Your task to perform on an android device: I want a property with 1 bed and 1 bathroom with a budget of 120000 AED to 360000 AED. So view the property details from every aspect, like the services available and the conditions of the property, in the Property Finder app.
Image 0: 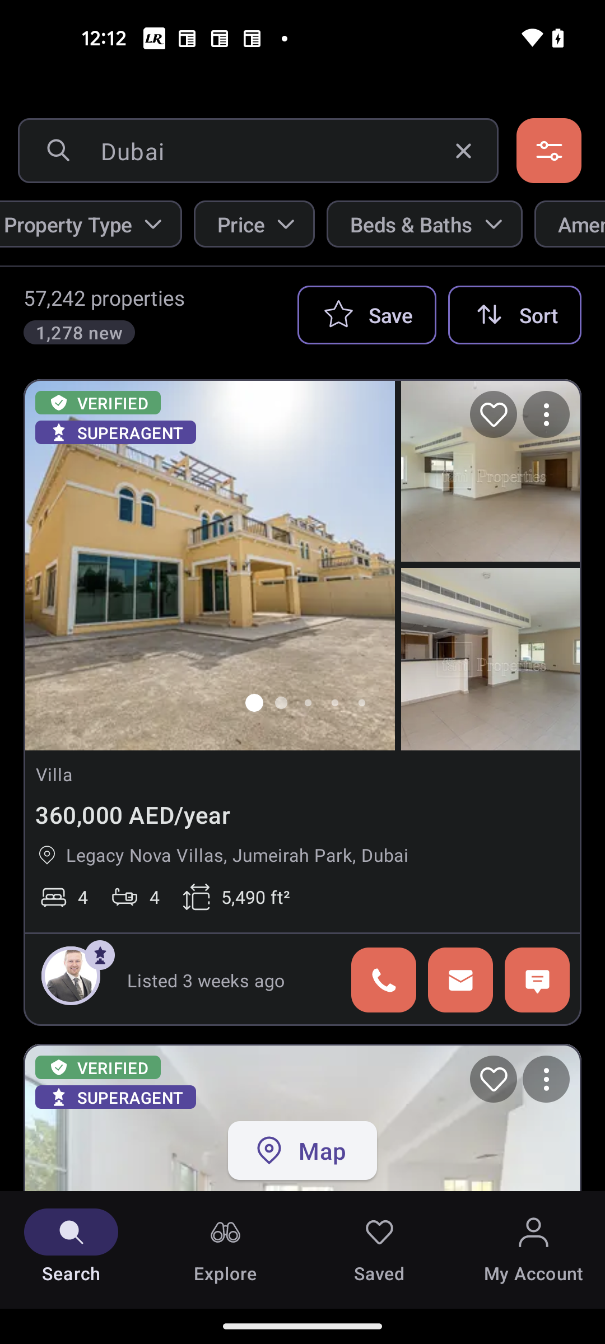
Click on the price section
Step 0: click (269, 223)
Image 1: 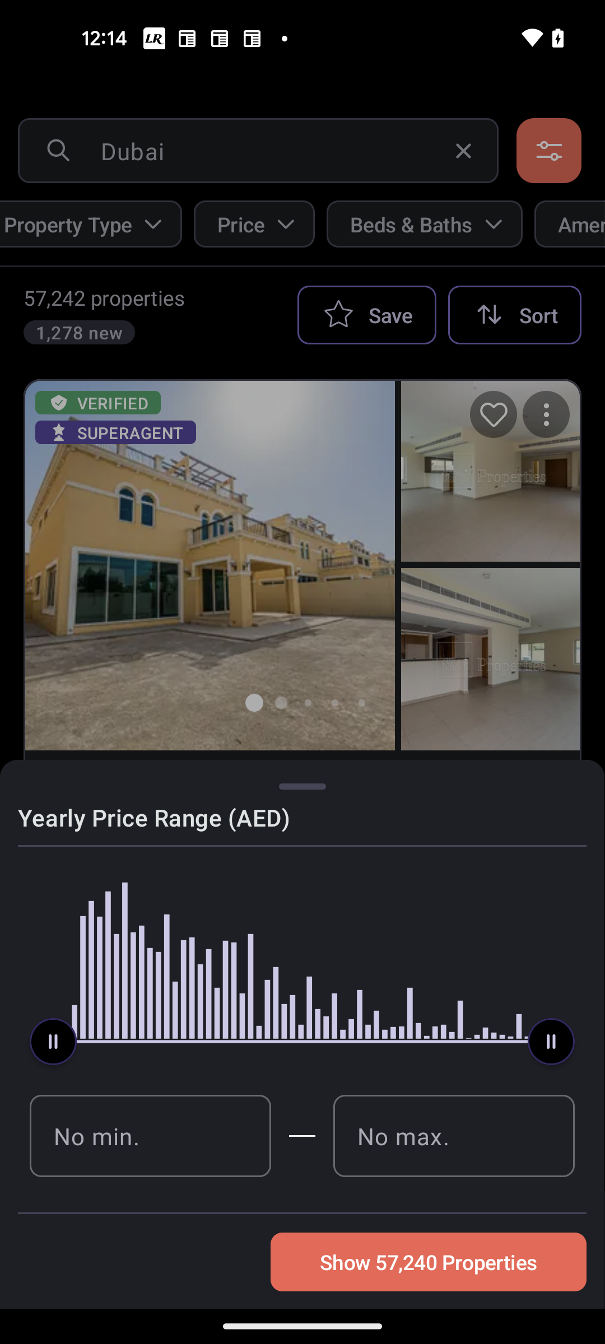
Click on the No min. box
Step 1: click (96, 1136)
Image 2: 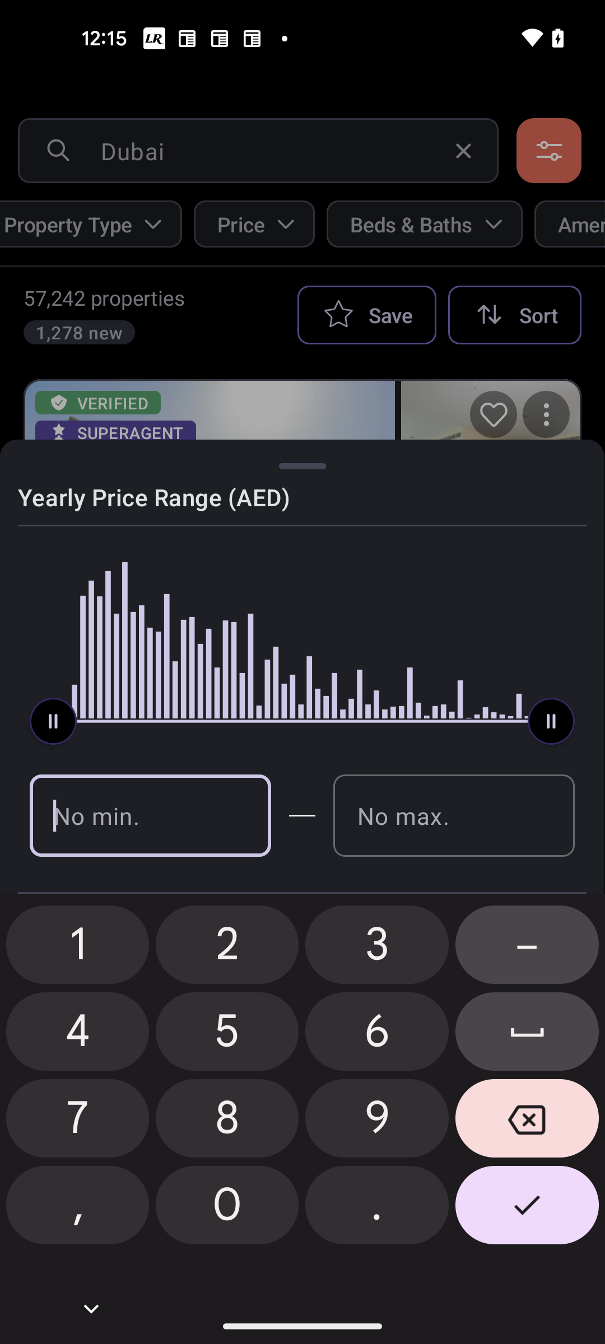
Type 120000
Step 2: type "120000"
Image 3: 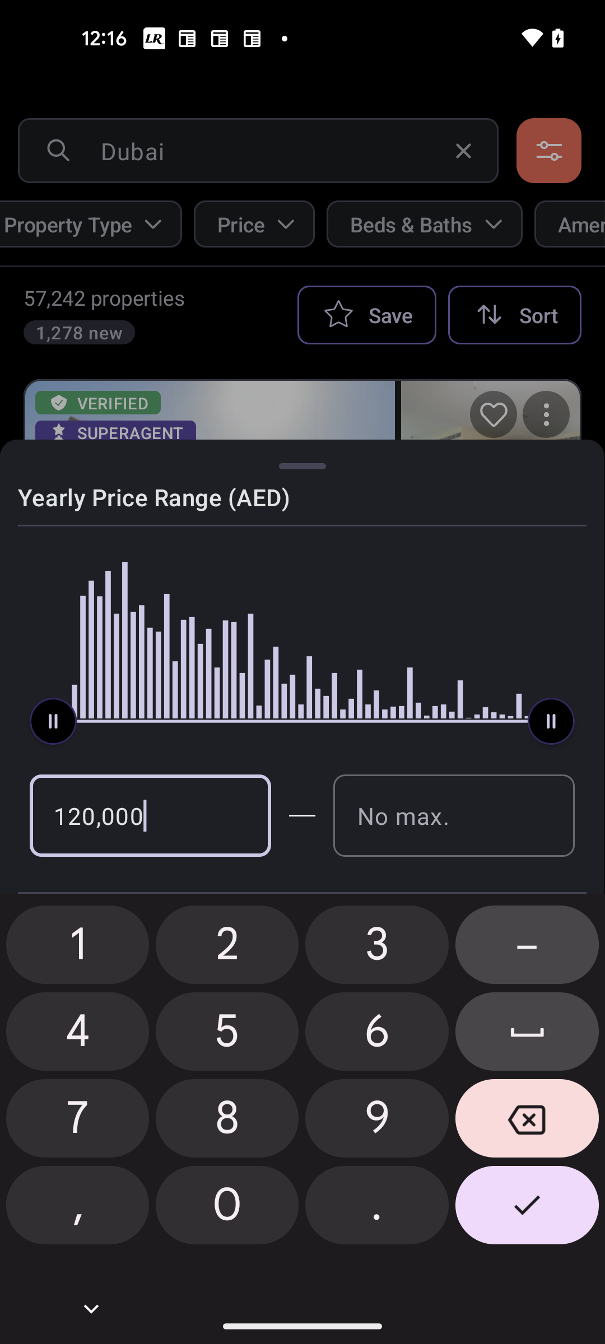
Click on the No max. box
Step 3: click (403, 815)
Image 4: 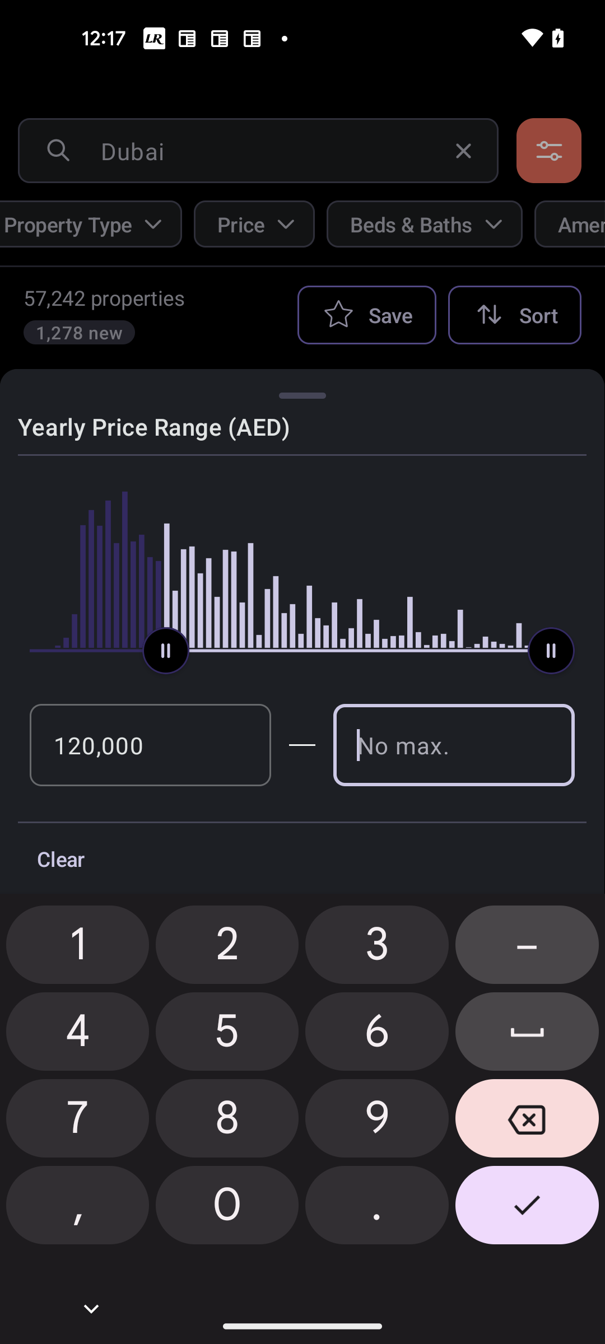
Type 360000
Step 4: type "360000"
Image 5: 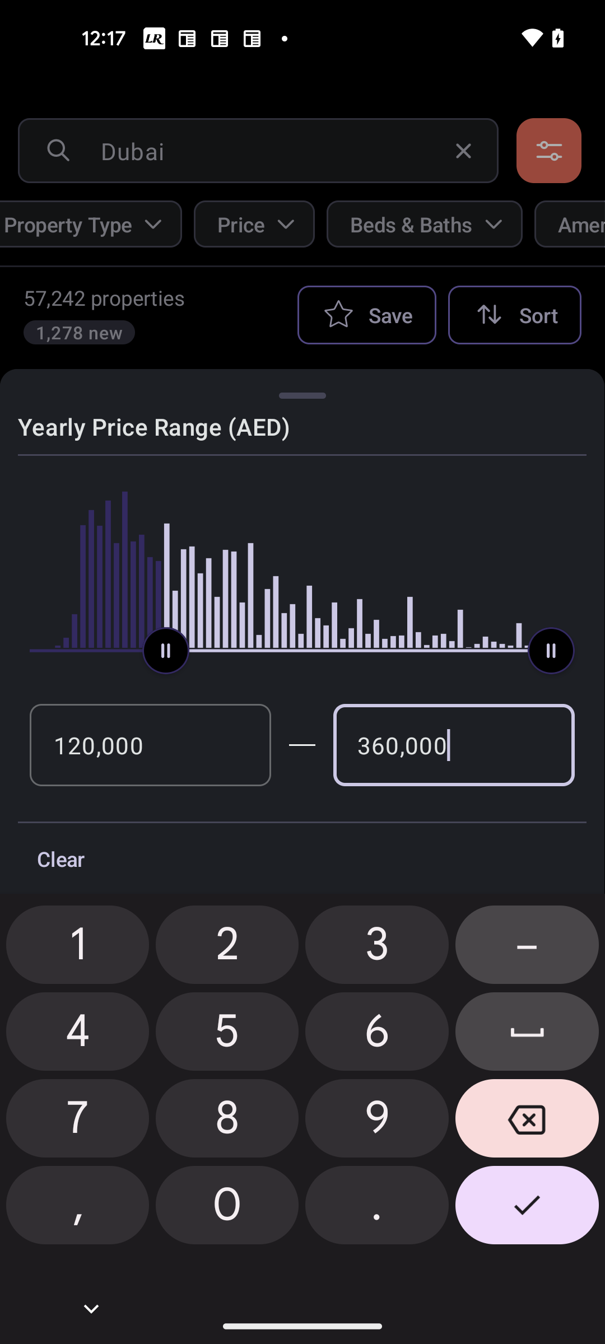
Click on the tick icon at the bottom right corner of the screen
Step 5: click (527, 1209)
Image 6: 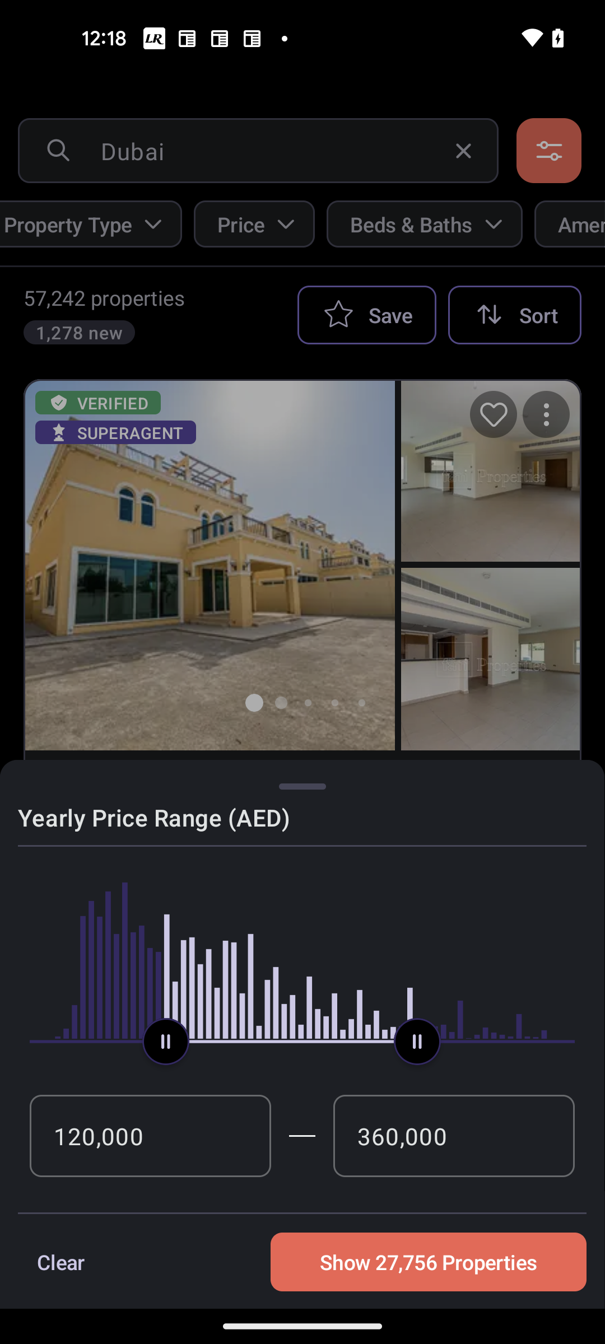
Click on the Show 27,756 properties
Step 6: click (429, 1262)
Image 7: 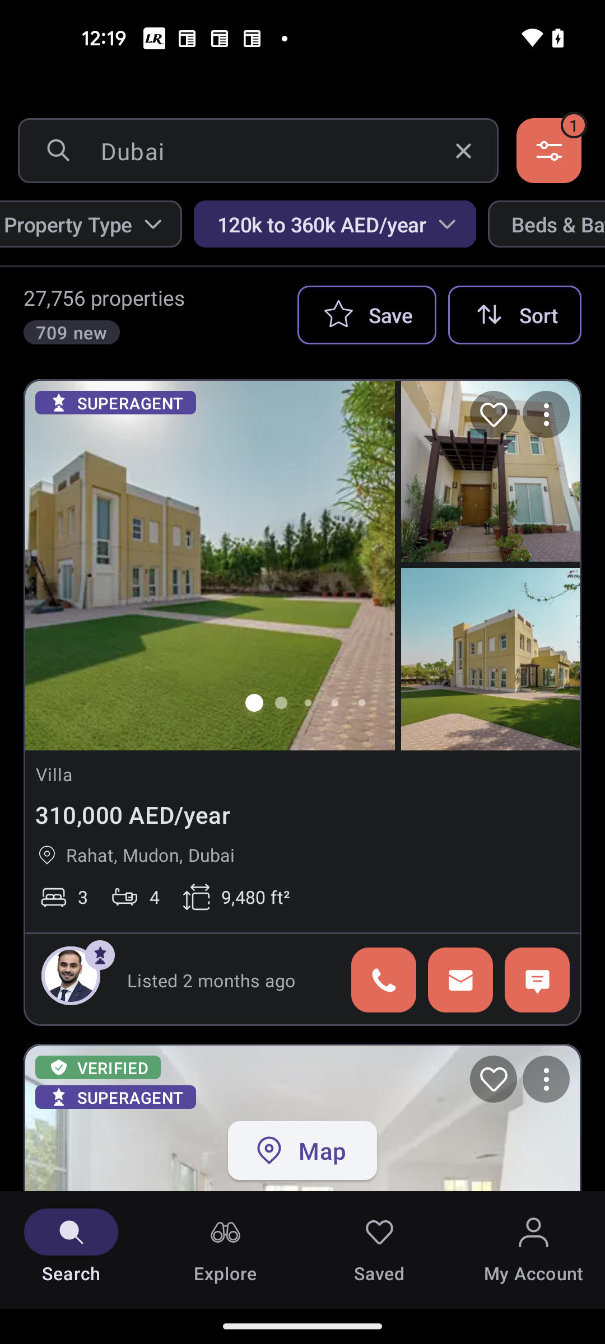
Click on the beds & Baths section
Step 7: click (558, 224)
Image 8: 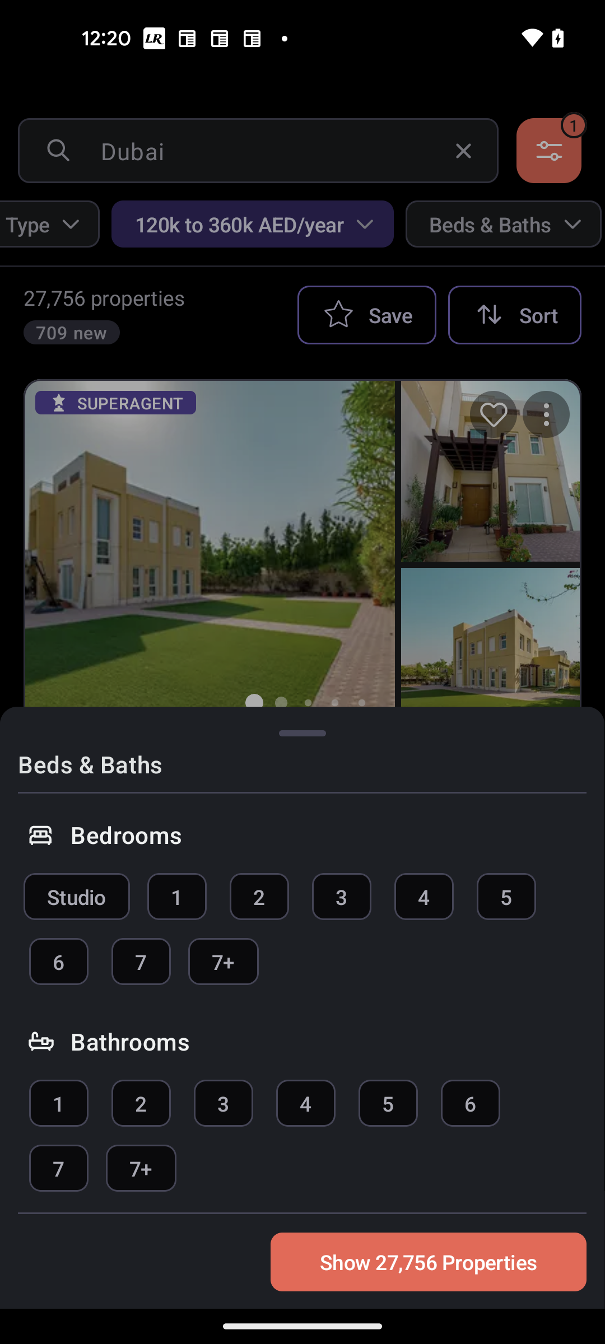
Select 1 bedrooms
Step 8: click (178, 896)
Image 9: 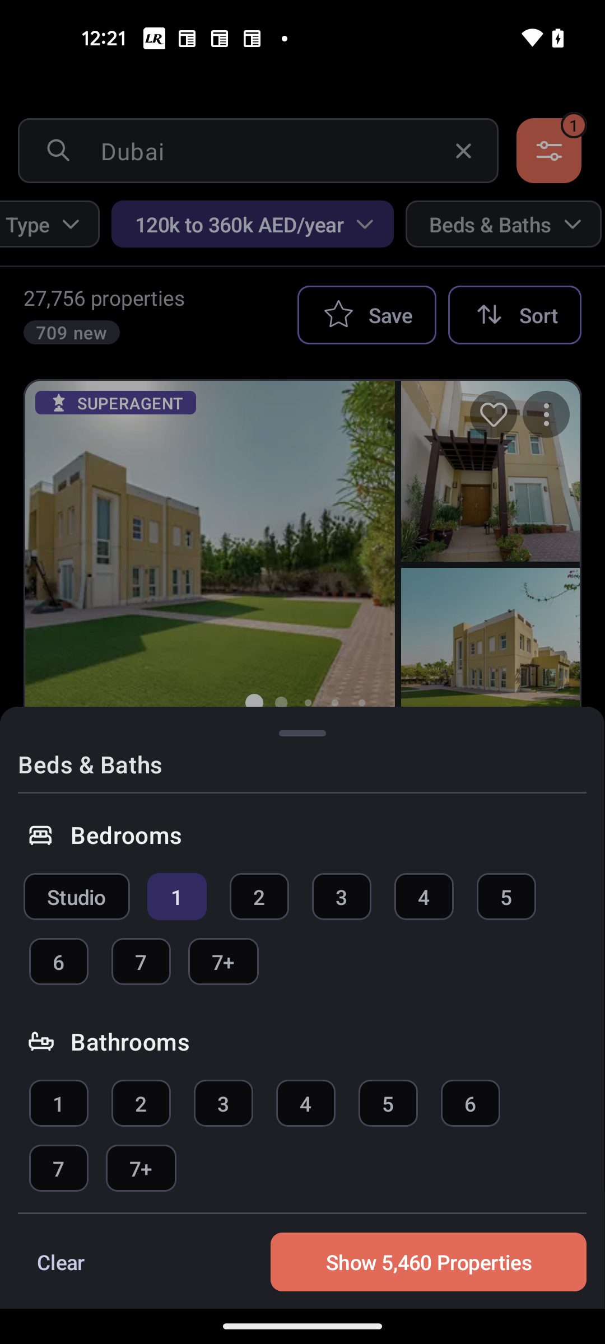
Select 1 Bathrooms
Step 9: click (59, 1103)
Image 10: 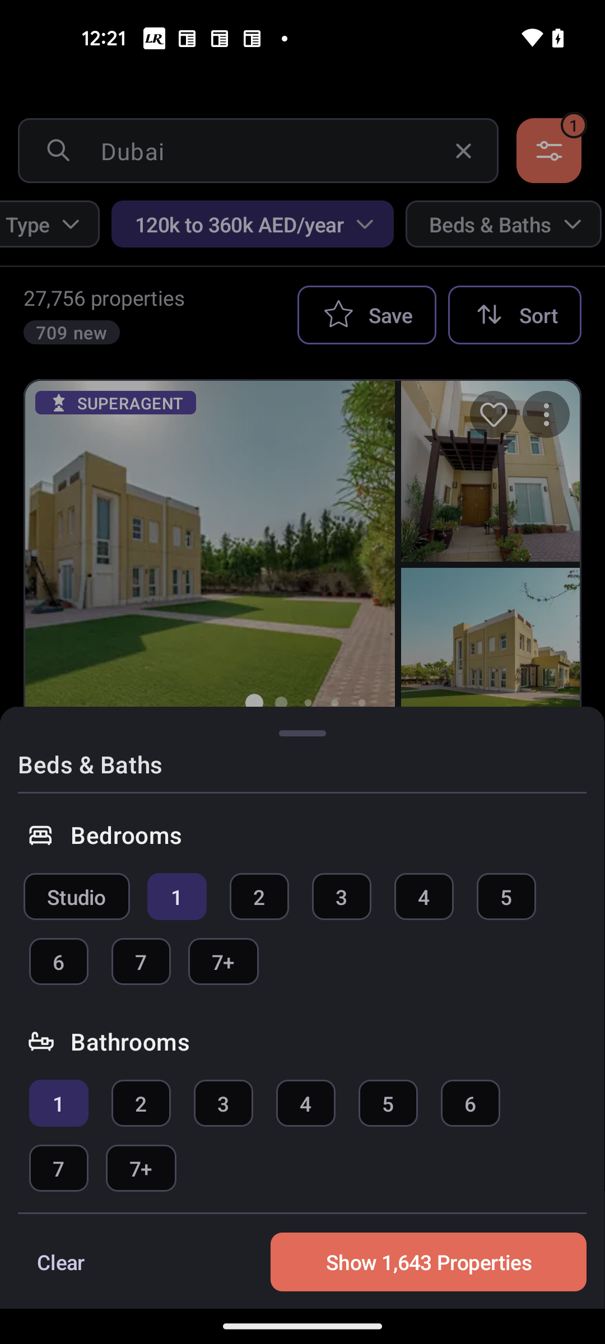
Click on the Show 1,643 Properties
Step 10: click (429, 1262)
Image 11: 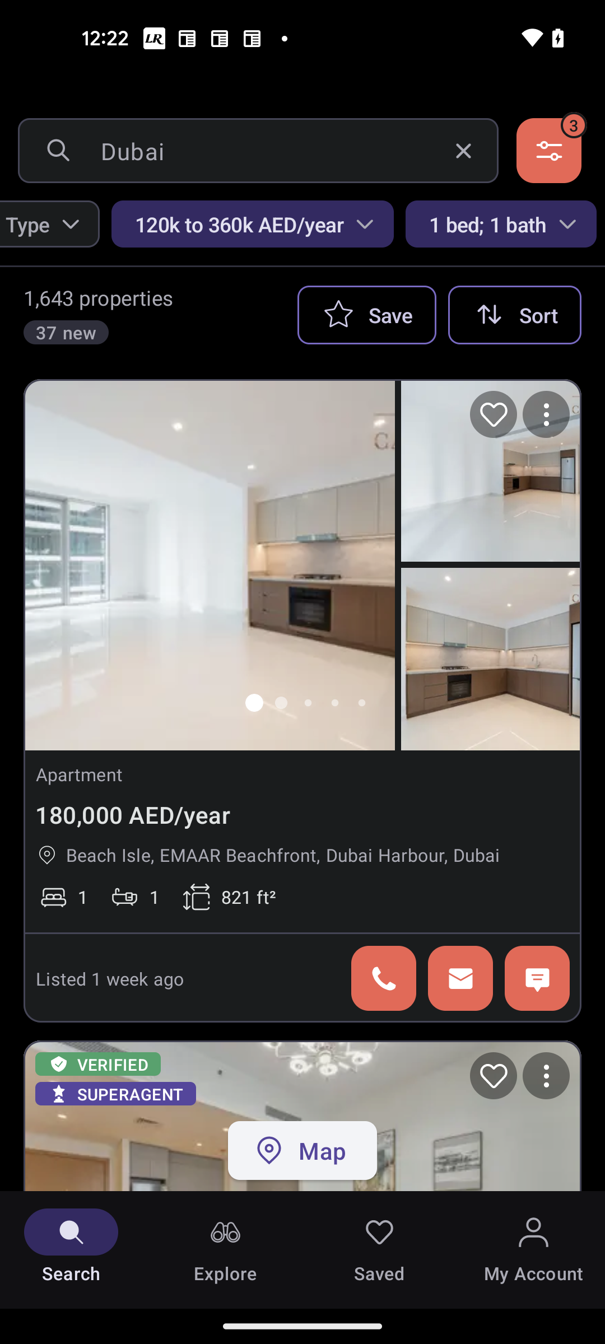
Open the first searched property
Step 11: click (194, 596)
Image 12: 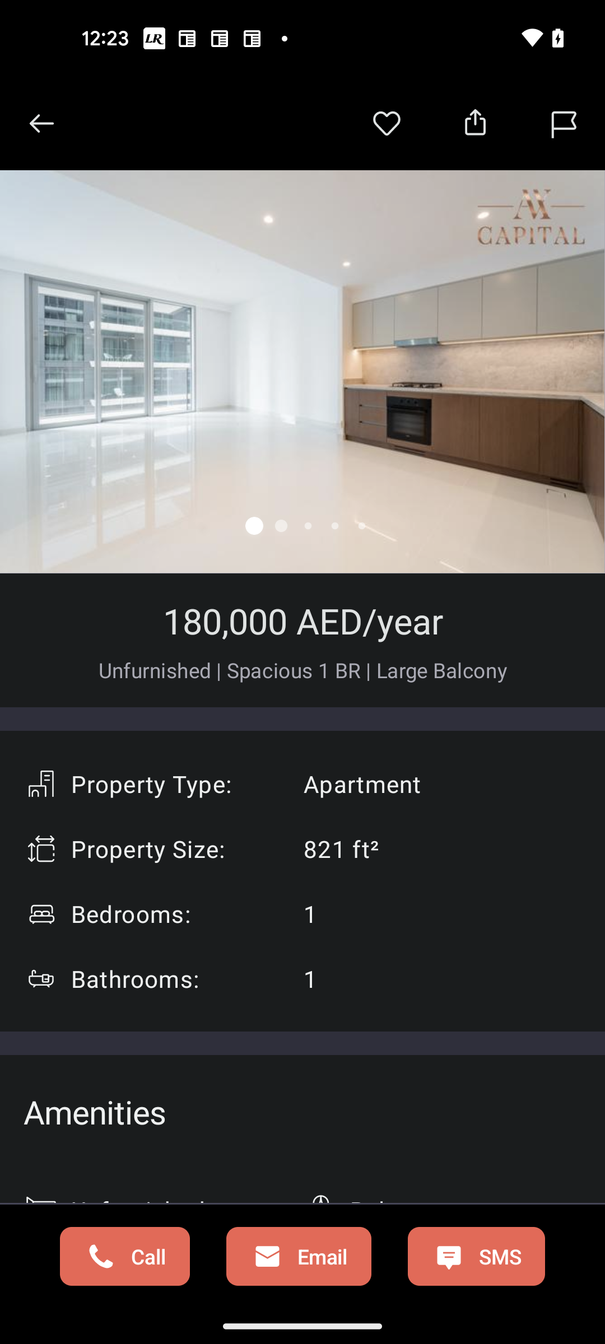
Swipe up to view the property details
Step 12: scroll down
Image 13: 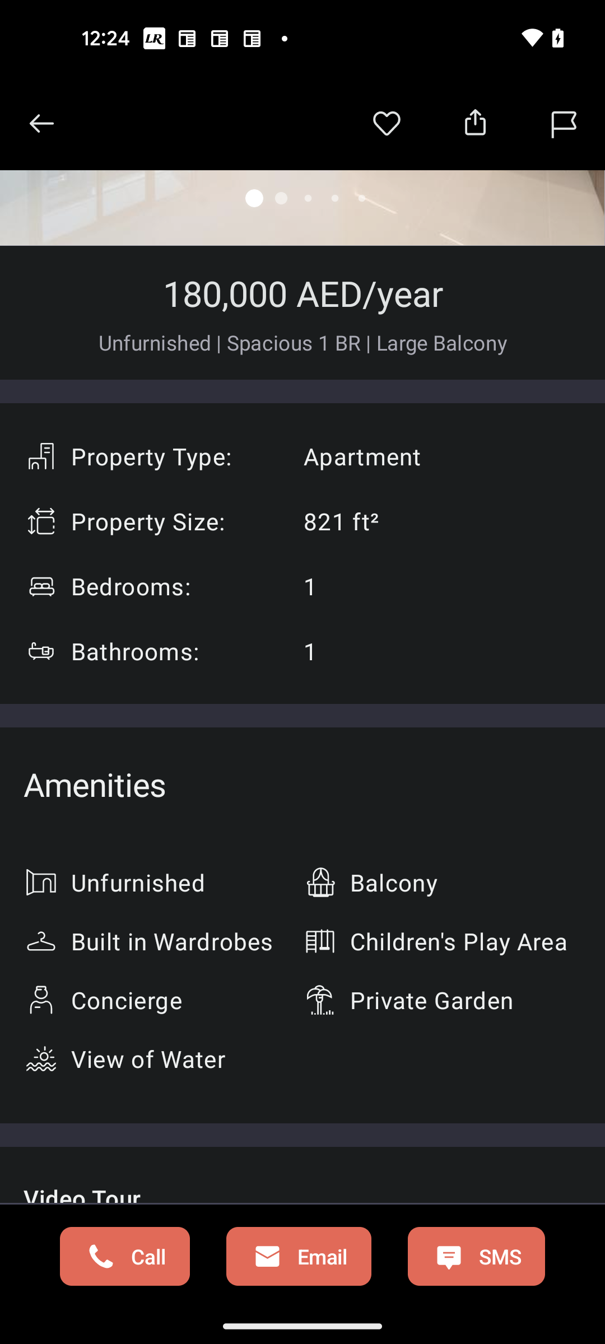
Swipe up to view the property details
Step 13: scroll down